Your task to perform on an android device: Browse for breakfast dish recipes.
Image 0: 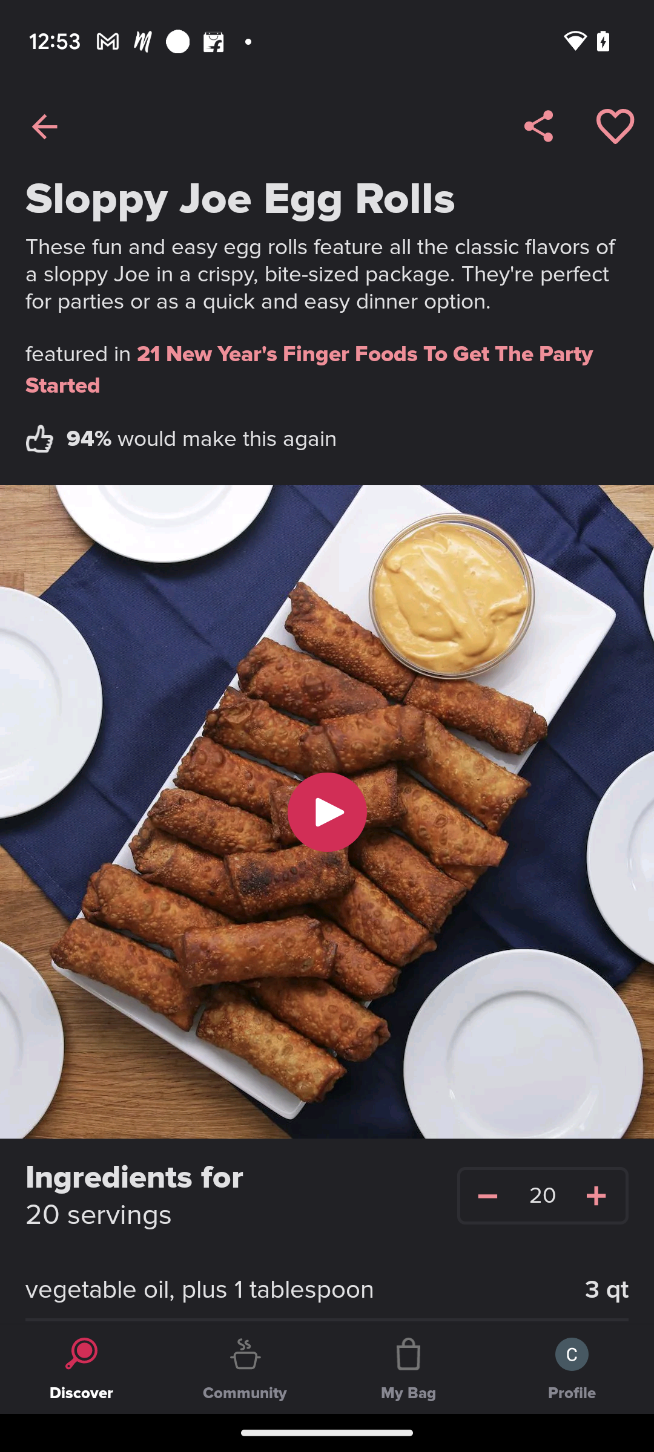
Go back to the previous screen.
Step 0: press back button
Image 1: 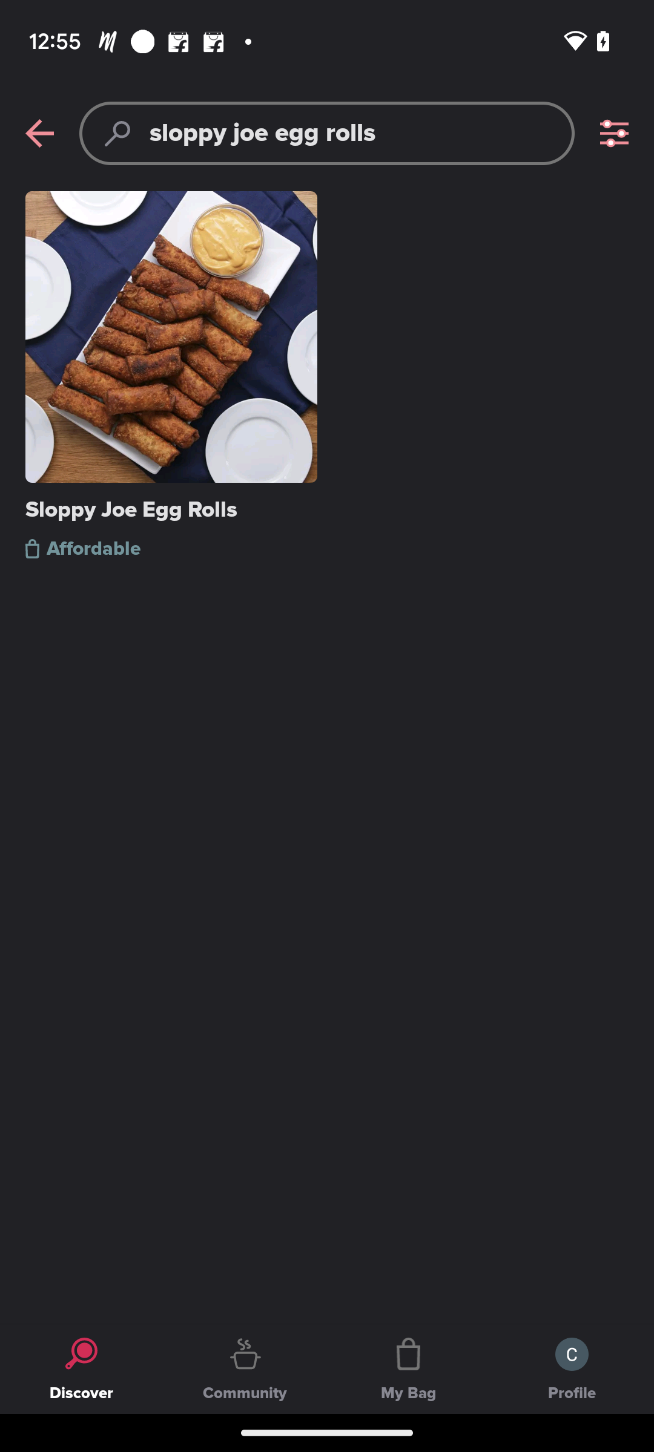
Go back to the previous screen
Step 1: press back button
Image 2: 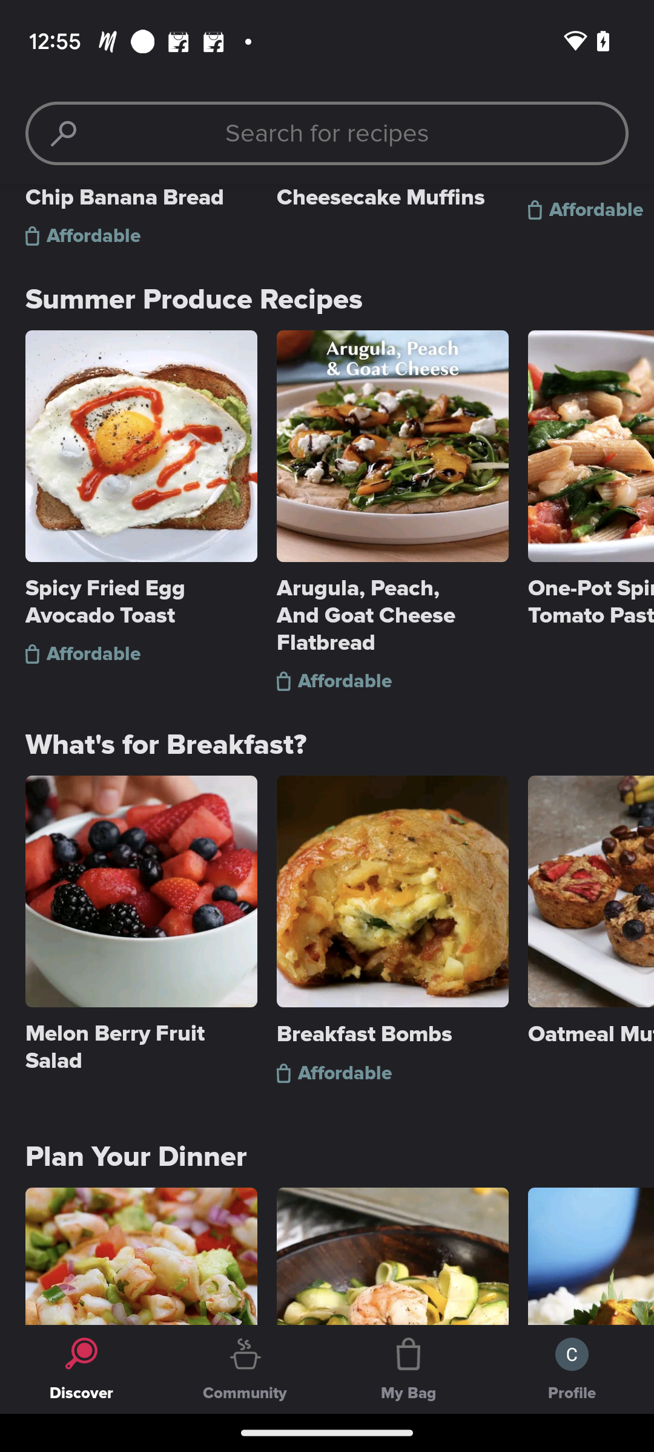
scroll breakfast bar towards left to look  for more recipes
Step 2: scroll right
Image 3: 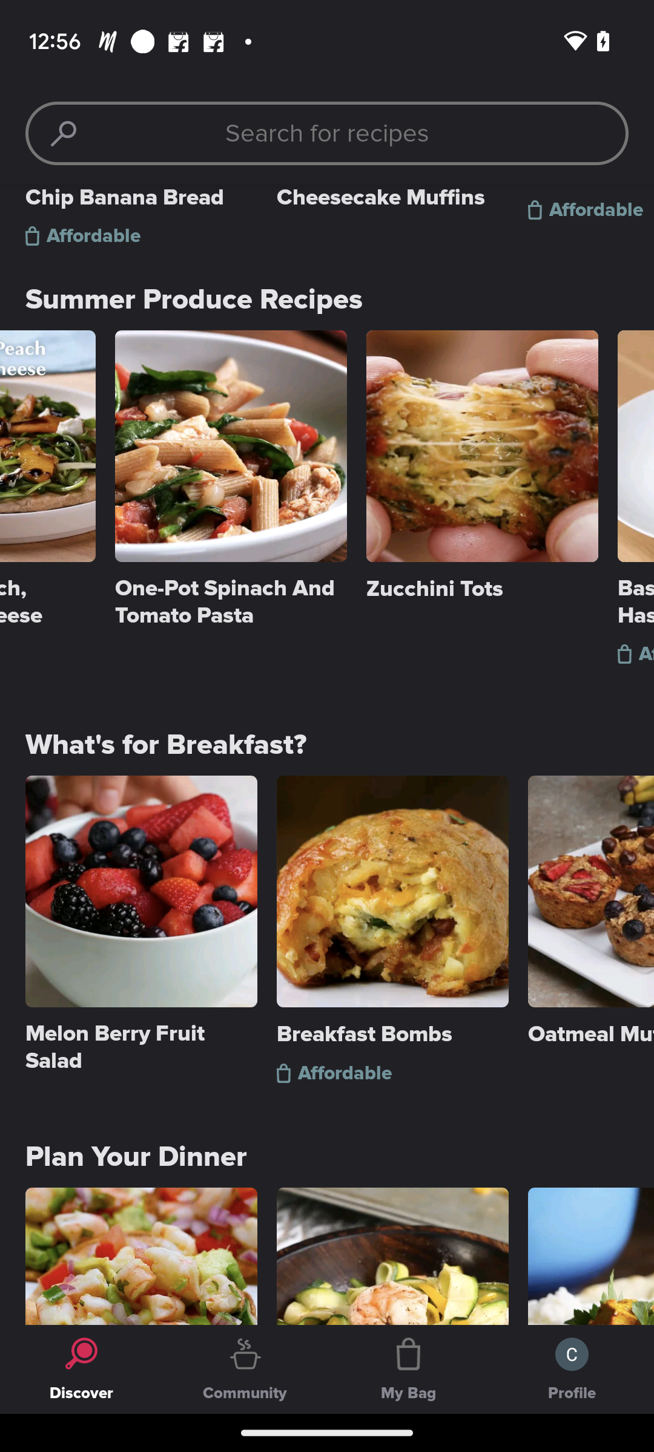
scroll breakfast bar towards left to look  for more recipes
Step 3: scroll right
Image 4: 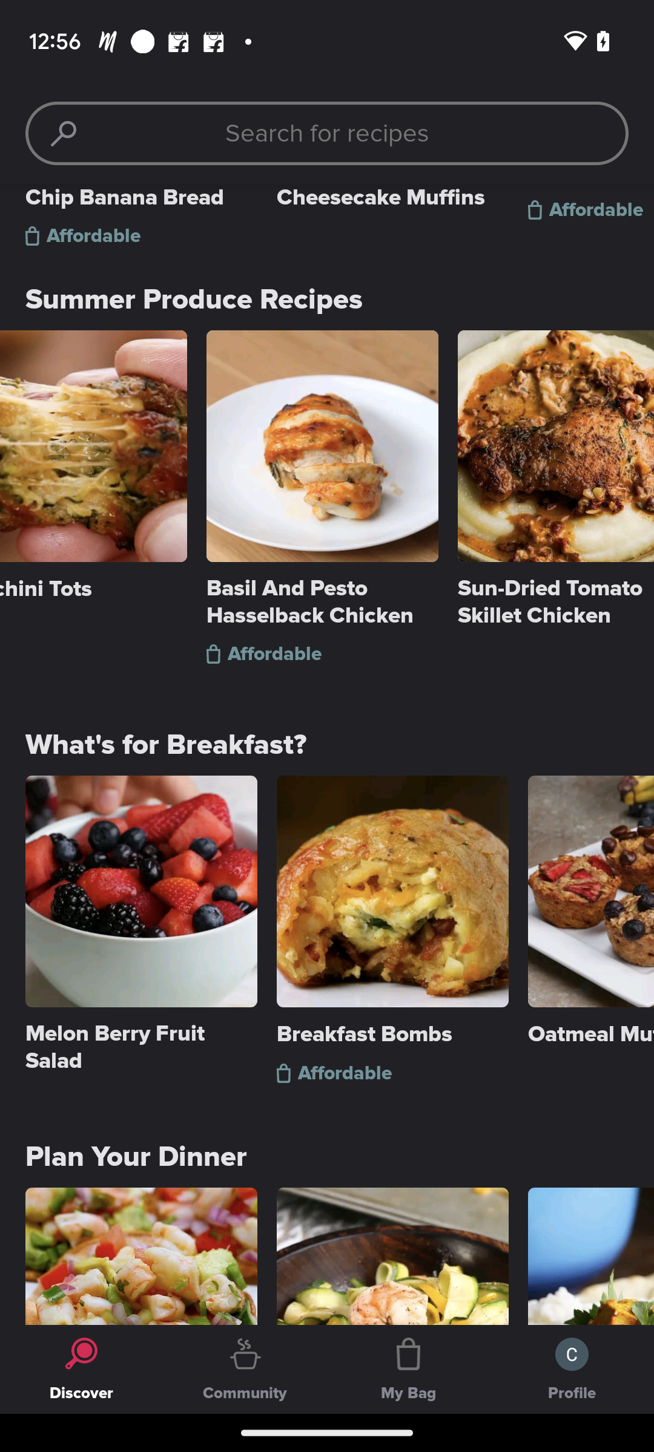
scroll breakfast bar towards left to look  for more recipes
Step 4: scroll right
Image 5: 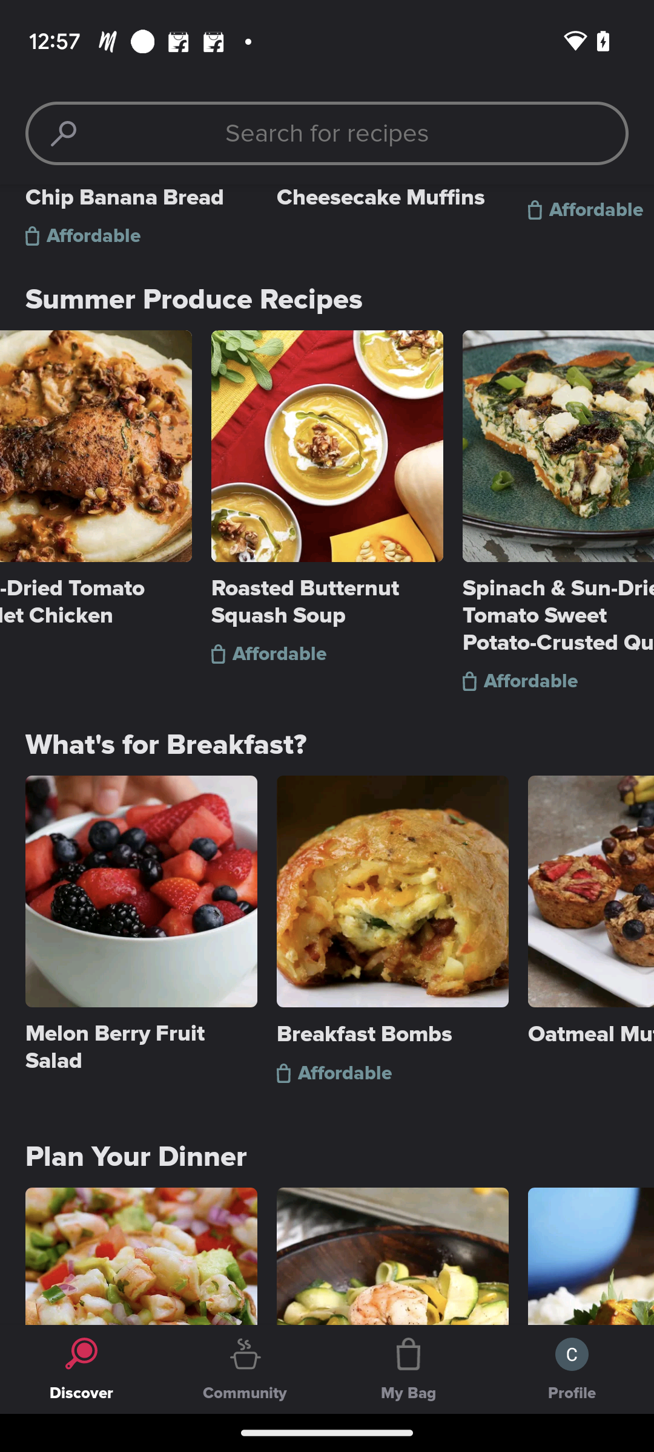
scroll breakfast bar towards left to look  for more recipes
Step 5: scroll right
Image 6: 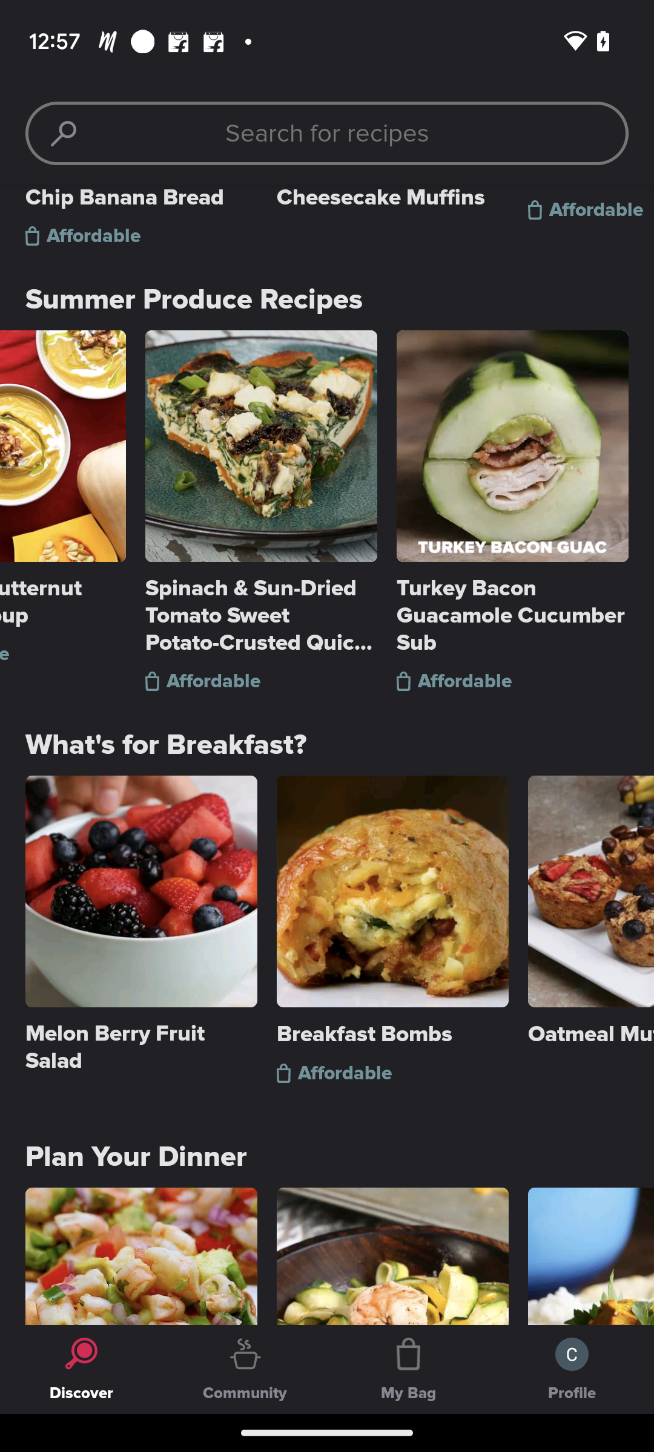
Click on spinach& sun- Dried tomato sweet dish.
Step 6: click (268, 503)